Your task to perform on an android device: I want to compare the plywood door set with other sellers to see the difference of price
Image 0: 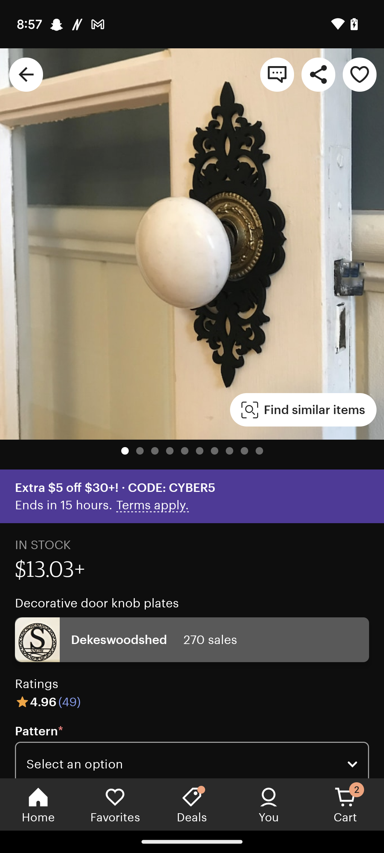
Scroll up to view the other sellers option
Step 0: scroll down
Image 1: 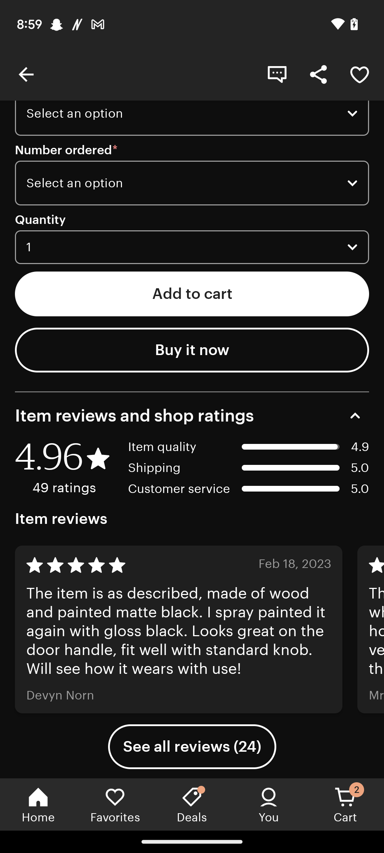
Scroll up to view the other sellers option
Step 1: scroll down